Your task to perform on an android device: By mistake, I saved a contact with the name Shreya, so delete it from my Simple contacts app.
Image 0: 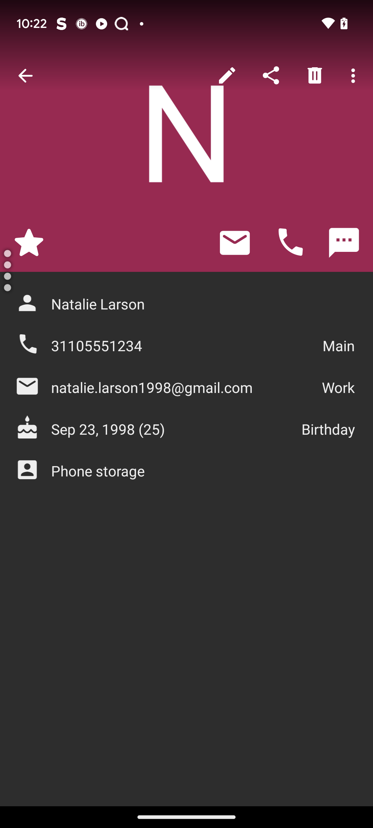
Go back to the previous page.
Step 0: press back button
Image 1: 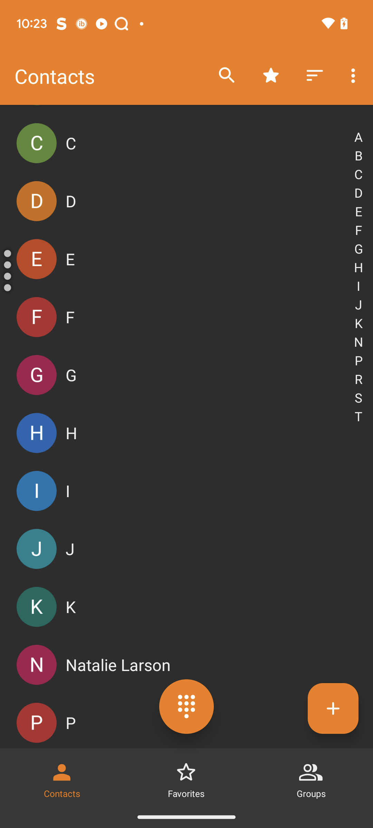
Scroll up
Step 1: scroll down
Image 2: 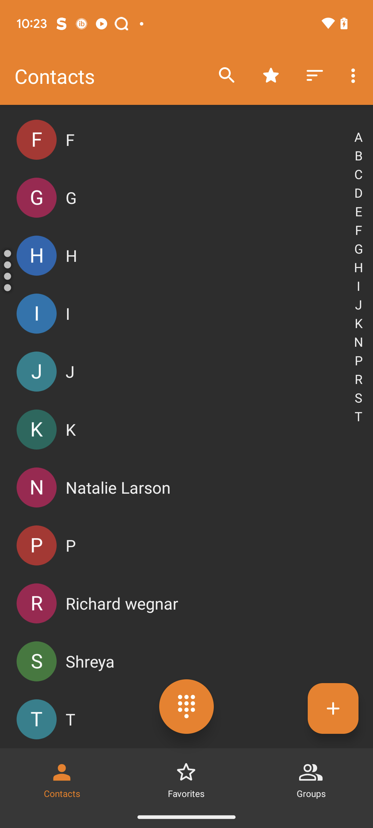
Open the shreya's tab.
Step 2: click (208, 661)
Image 3: 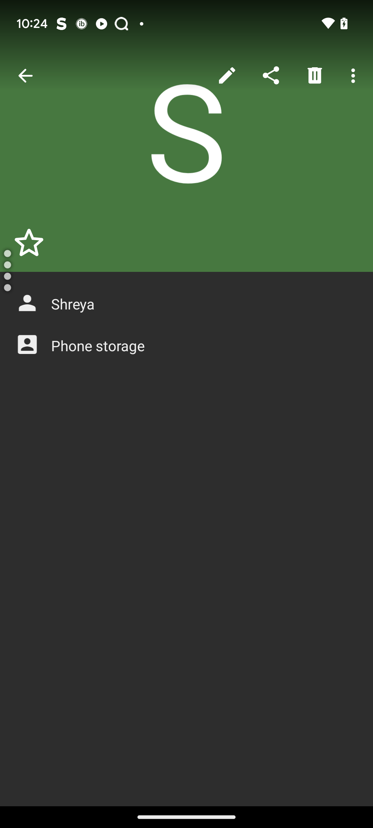
Click on the Delete icon.
Step 3: click (315, 75)
Image 4: 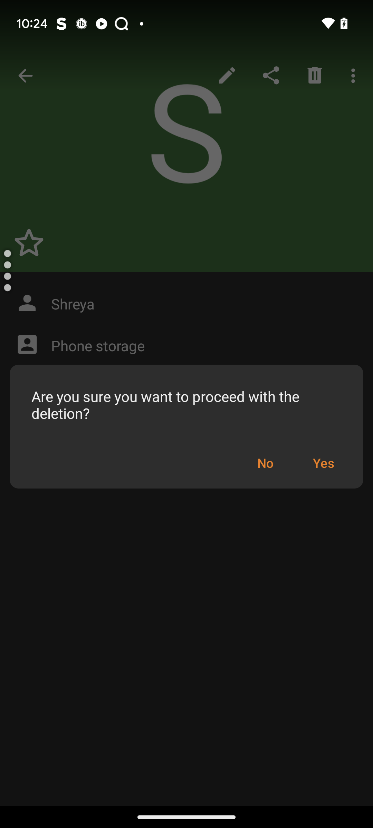
Click on the Yes button.
Step 4: click (323, 463)